Your task to perform on an android device: Open the Taskito app and export the health checkup task to note format.
Image 0: 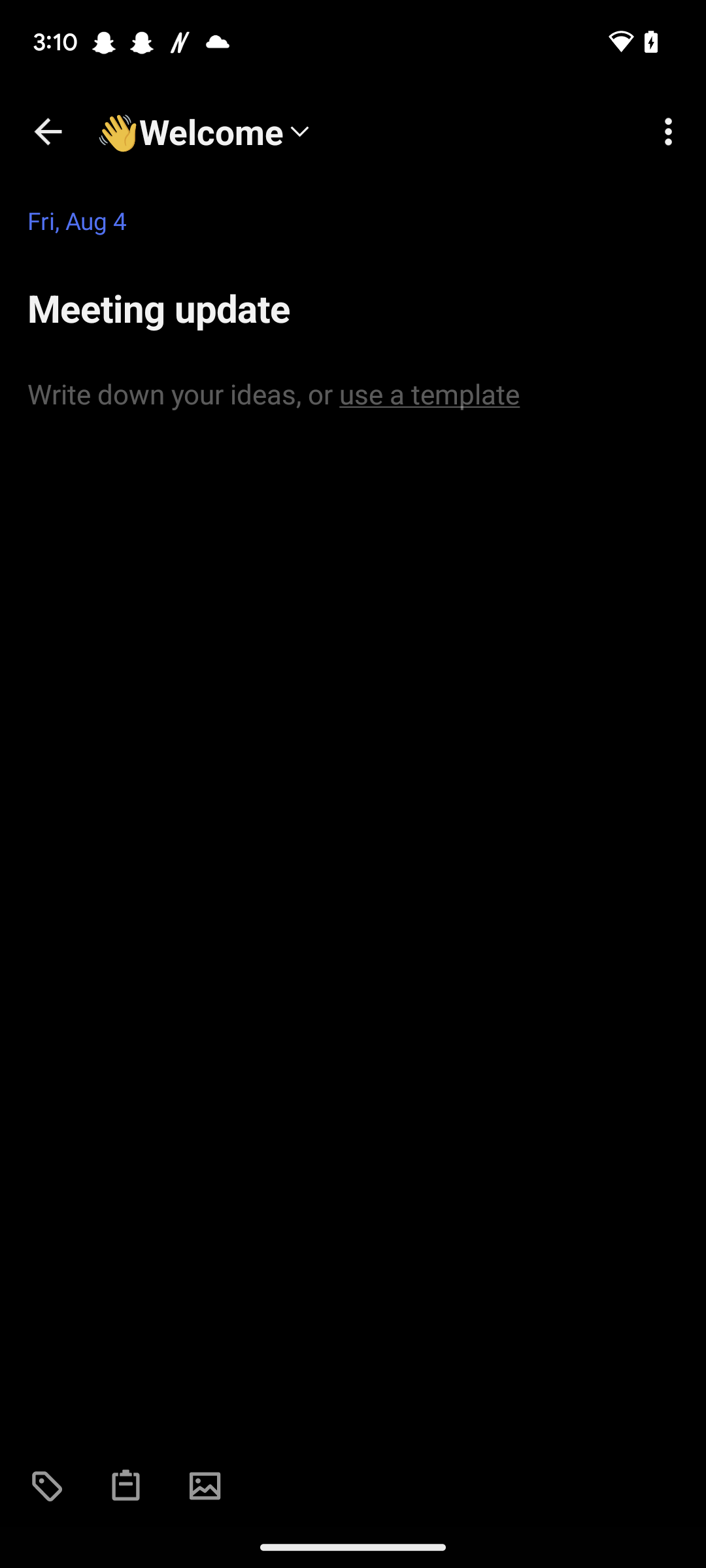
Open the Taskito app
Step 0: open app "Taskito"
Image 1: 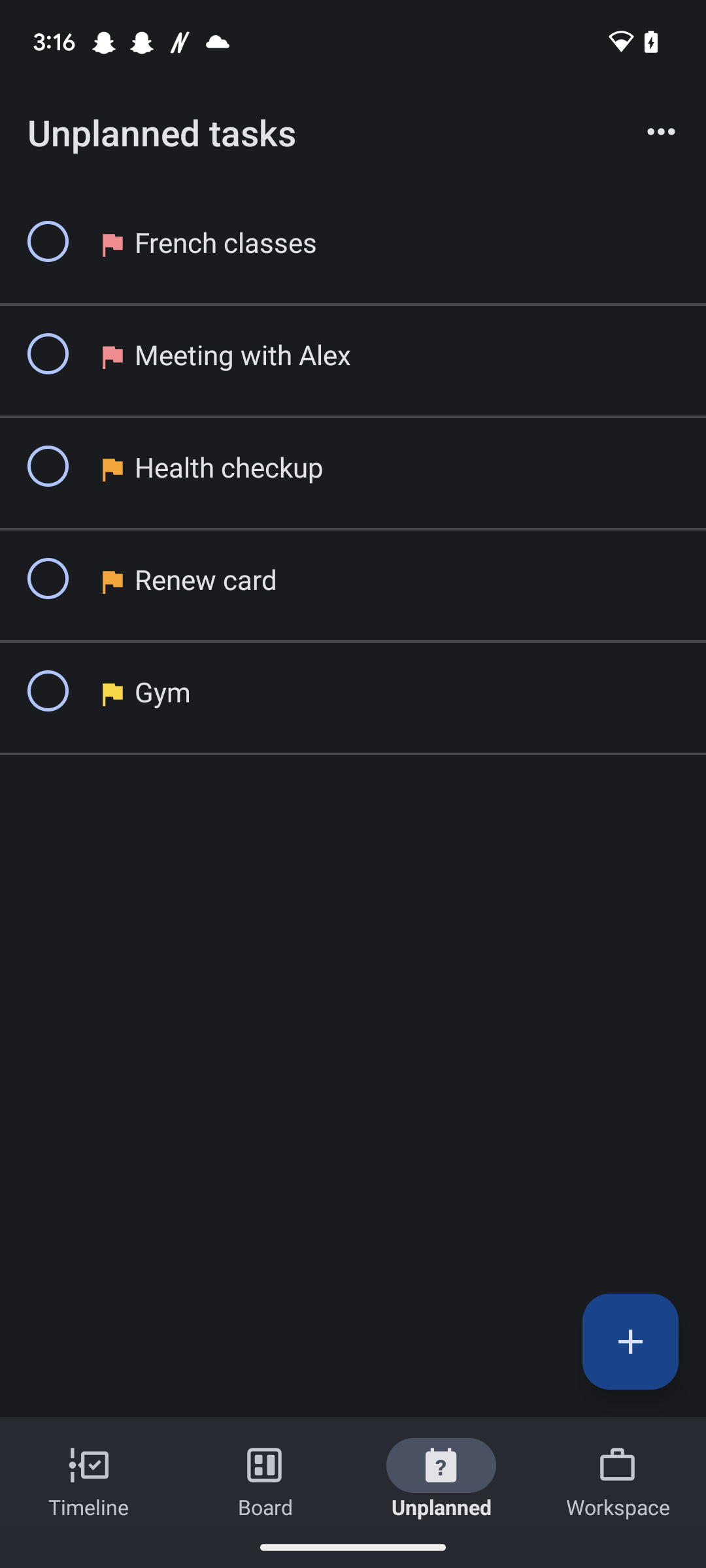
Click on the health checkup task
Step 1: click (387, 487)
Image 3: 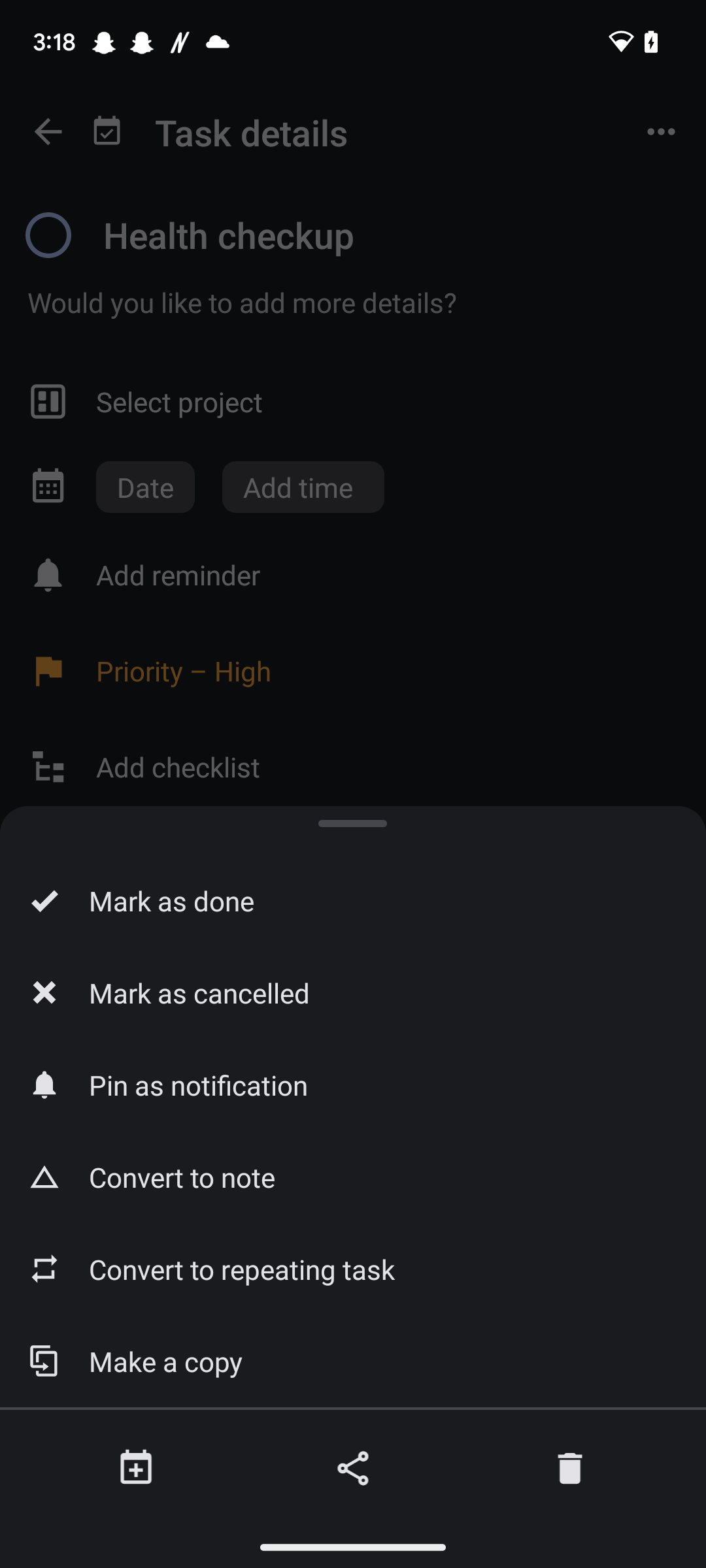
Click on the convert to note option
Step 3: click (353, 1177)